Your task to perform on an android device: I want to view the schedule of the Felixbus bus from Ulm to Berlin from 04:35 pm to 08:16 am in the Omio app.
Image 0: 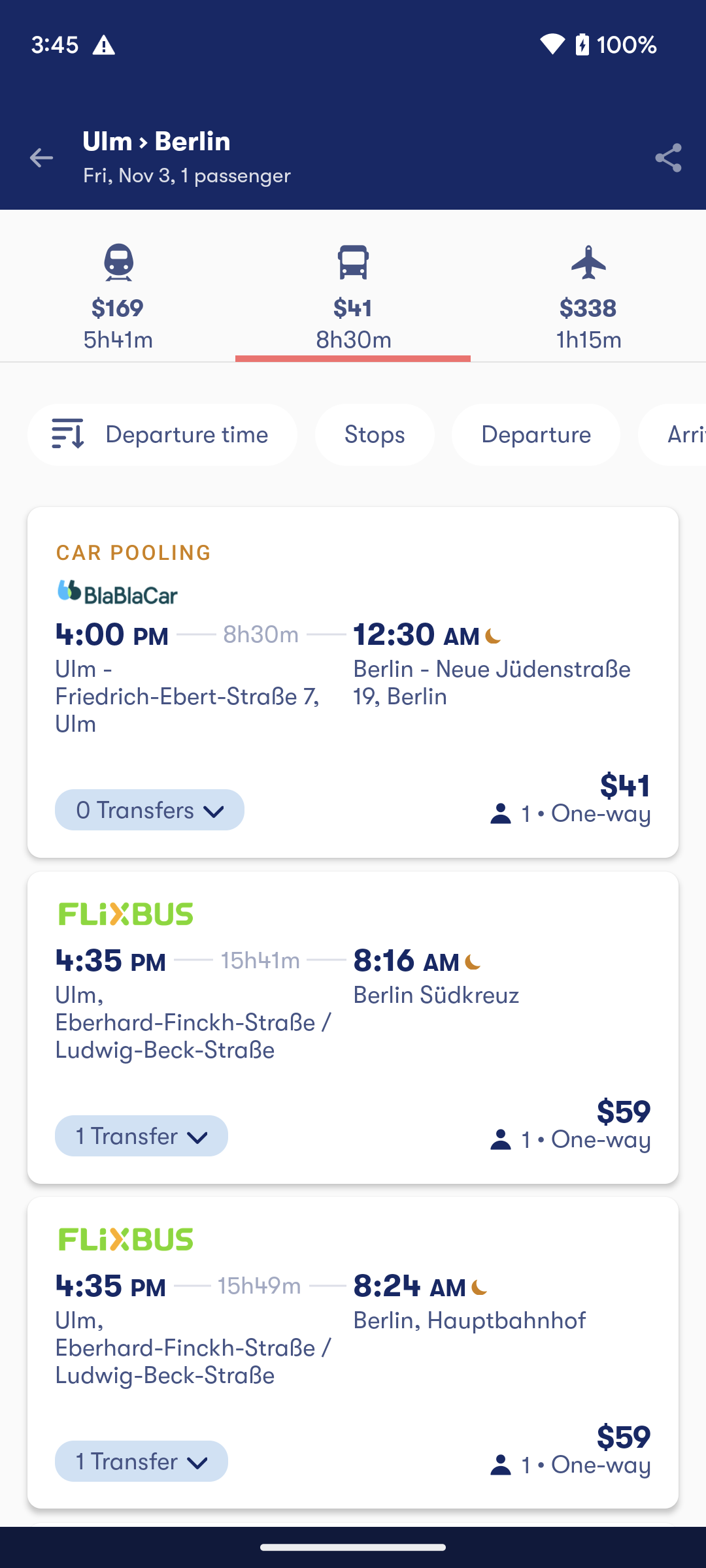
Click on the Flexibus from 04:35 pm to 08:16 am to view the schedule of this bus.
Step 0: click (501, 1022)
Image 1: 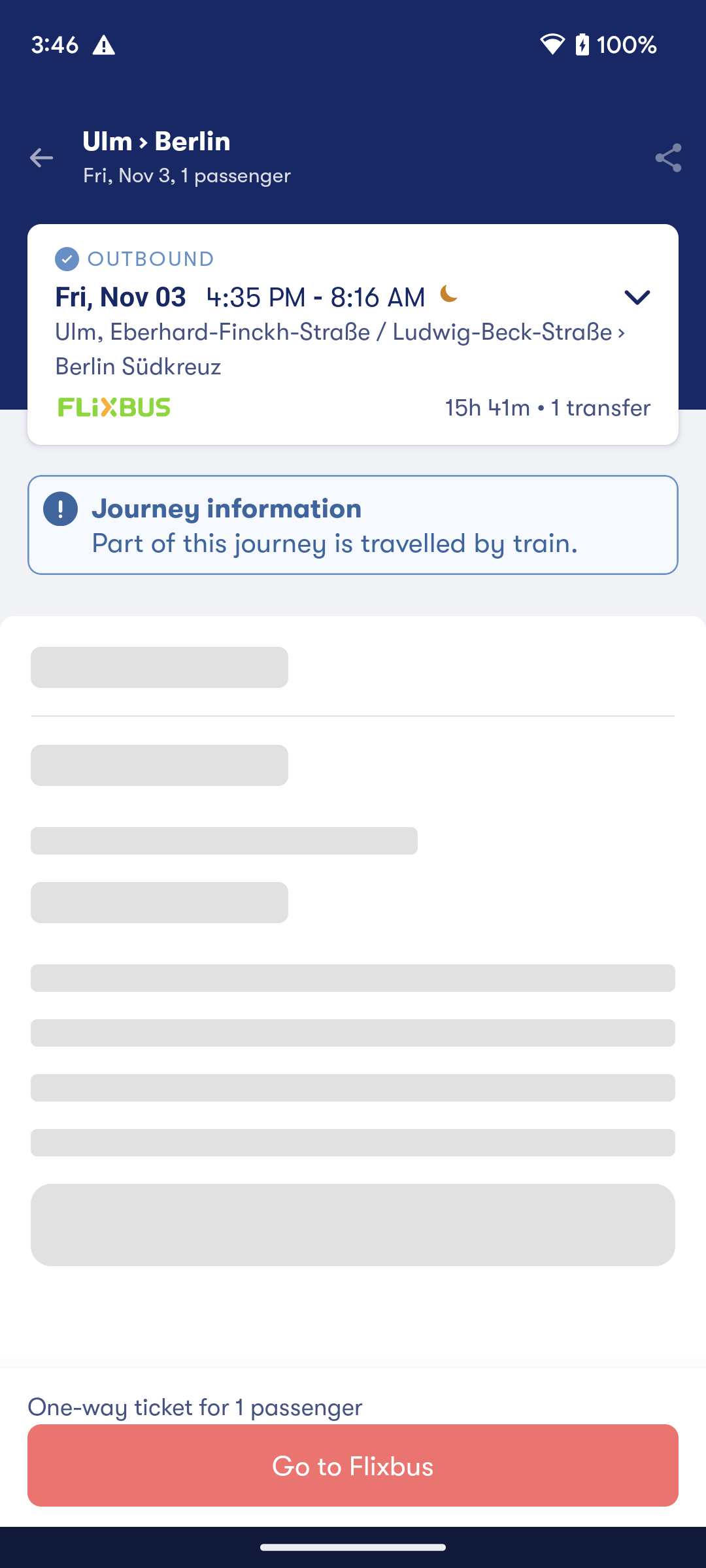
Click on the Flexibus from 04:35 pm to 08:16 am to view the schedule of this bus.
Step 1: wait